Your task to perform on an android device: From the profile, everything appears to be great, but I want to know more about the specifics, thus I want to view the information of the bus between 17:49  on the GVB app.
Image 0: 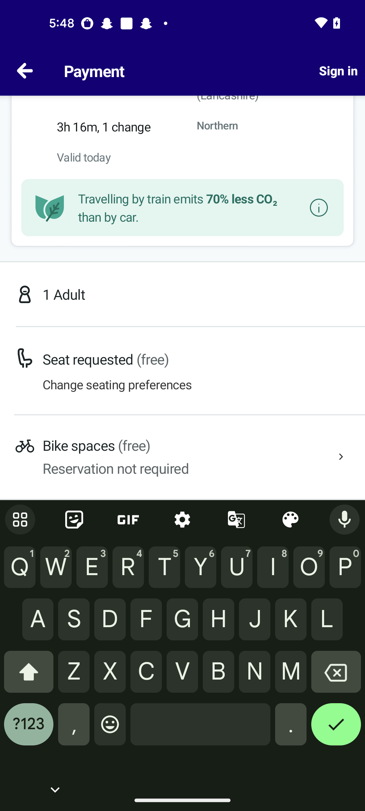
open the GVB app
Step 0: open app "GVB"
Image 1: 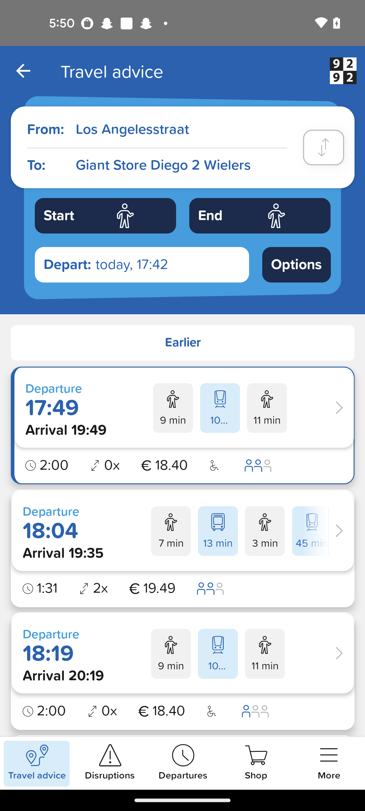
Click on the Departure 17;49 
Step 1: click (84, 408)
Image 2: 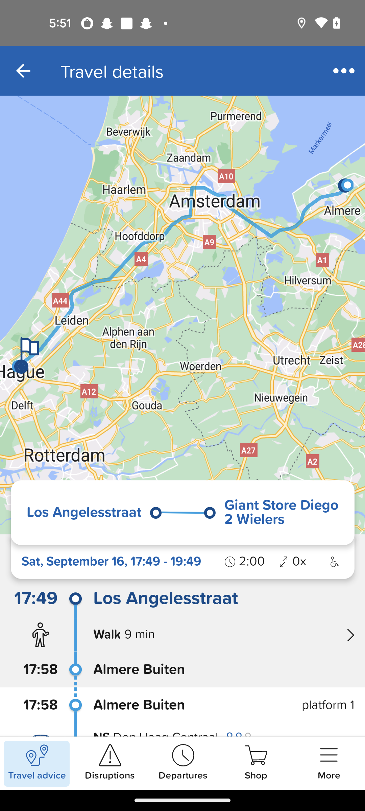
Swipe up
Step 2: scroll down